Your task to perform on an android device: I want to delete the "Renew Peloton and Soul cycle membership" reminder from the To Do Reminder app because I've already completed it.
Image 0: 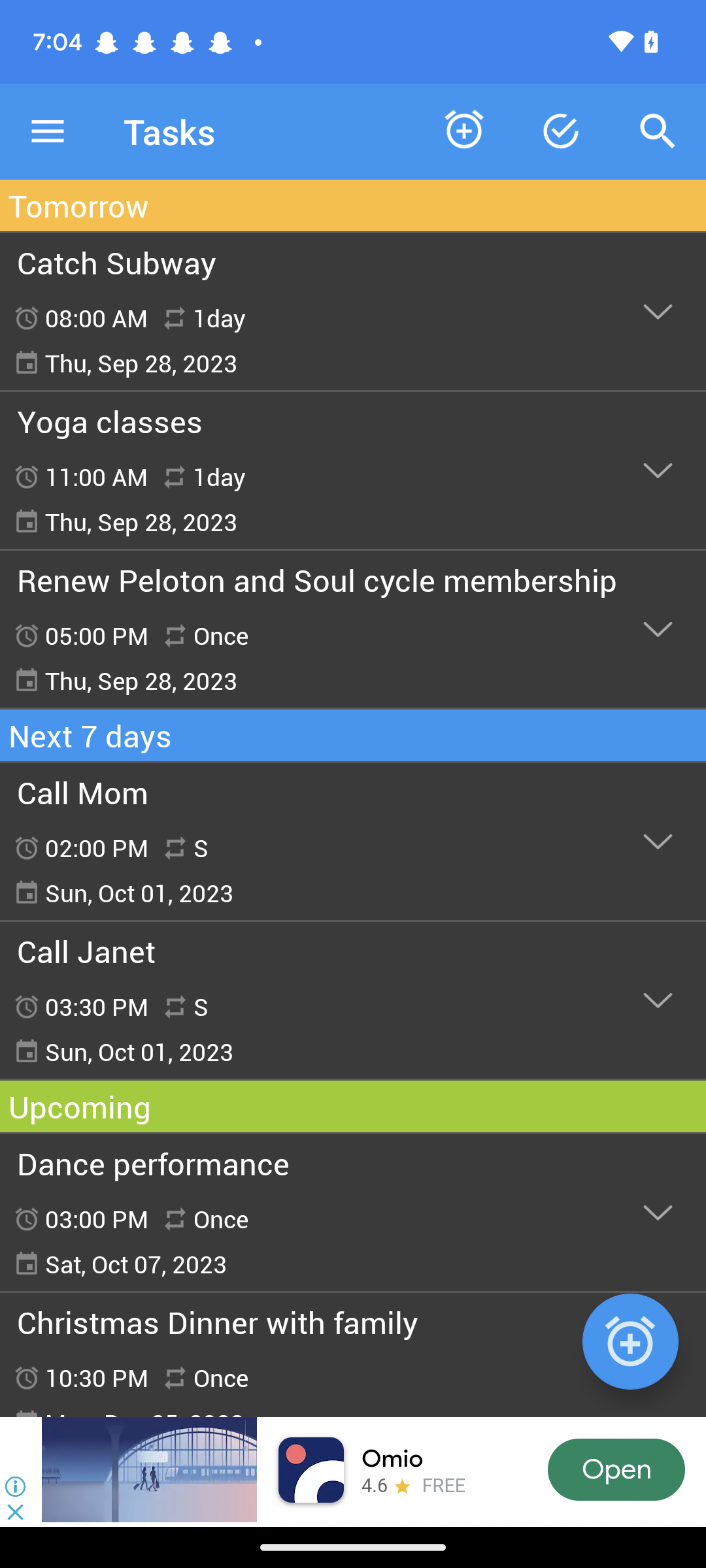
Click on the "Renew Peloton and Soul cycle membership" reminder
Step 0: click (353, 629)
Image 2: 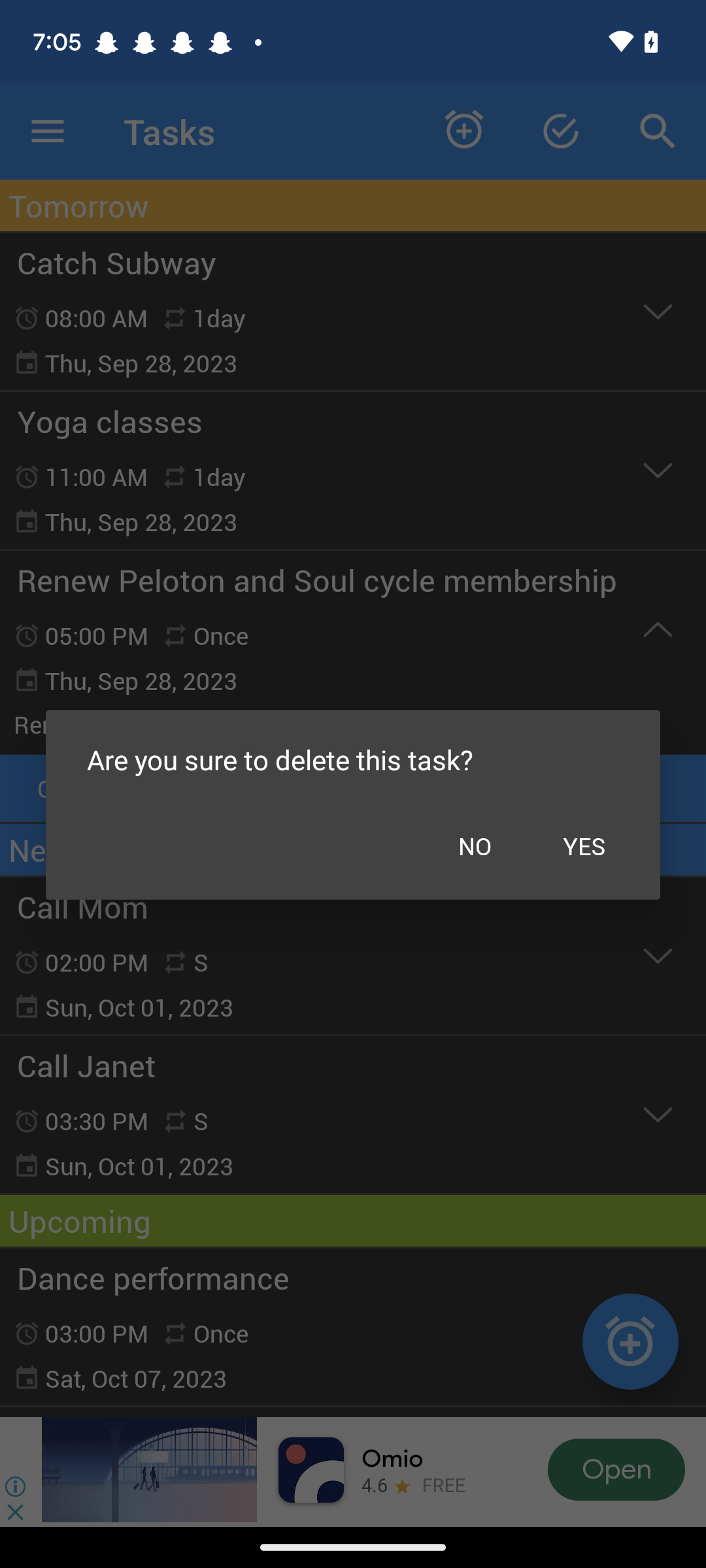
Click on the yes button
Step 2: click (584, 845)